Your task to perform on an android device: On the FitAI app, start my workout plan for Day 1.
Image 0: 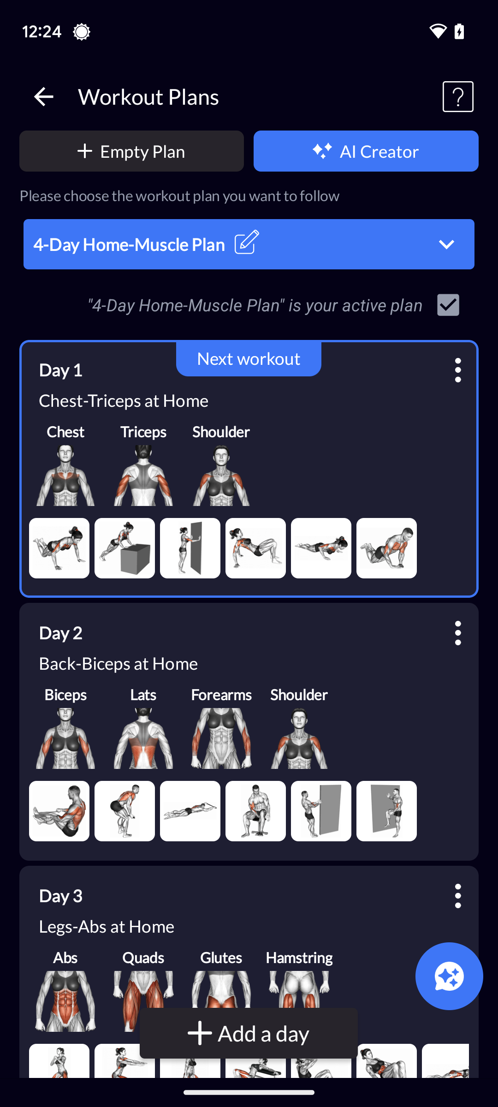
Click on the Day 1 Workout tab.
Step 0: click (249, 469)
Image 1: 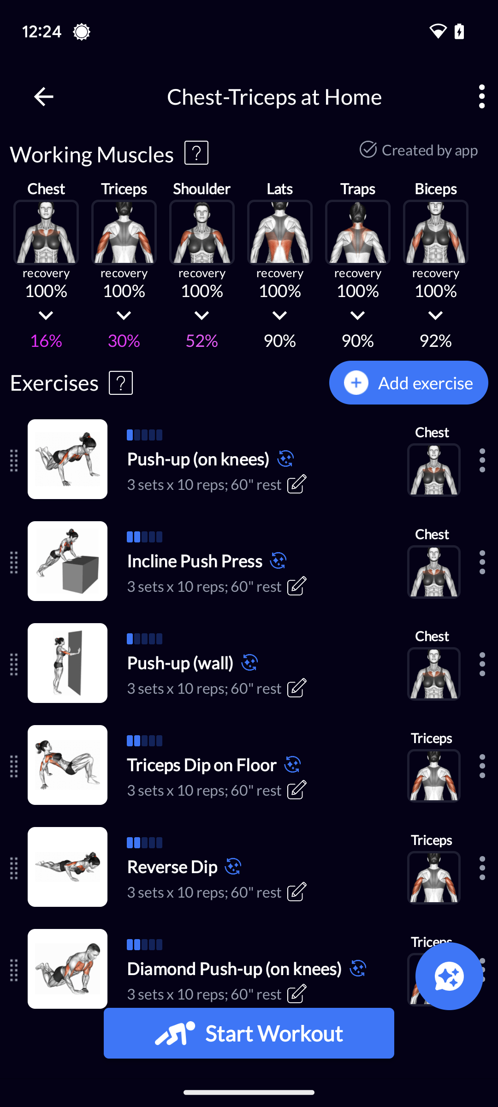
At the bottom of the screen, click on the Start Workout tab.
Step 1: click (249, 1033)